Your task to perform on an android device:  Open the DigiCal App, Open the Live Raters Meeting event and select the share button to share the calendar on dbwscratch.test.id9@gmail.com.
Image 0: 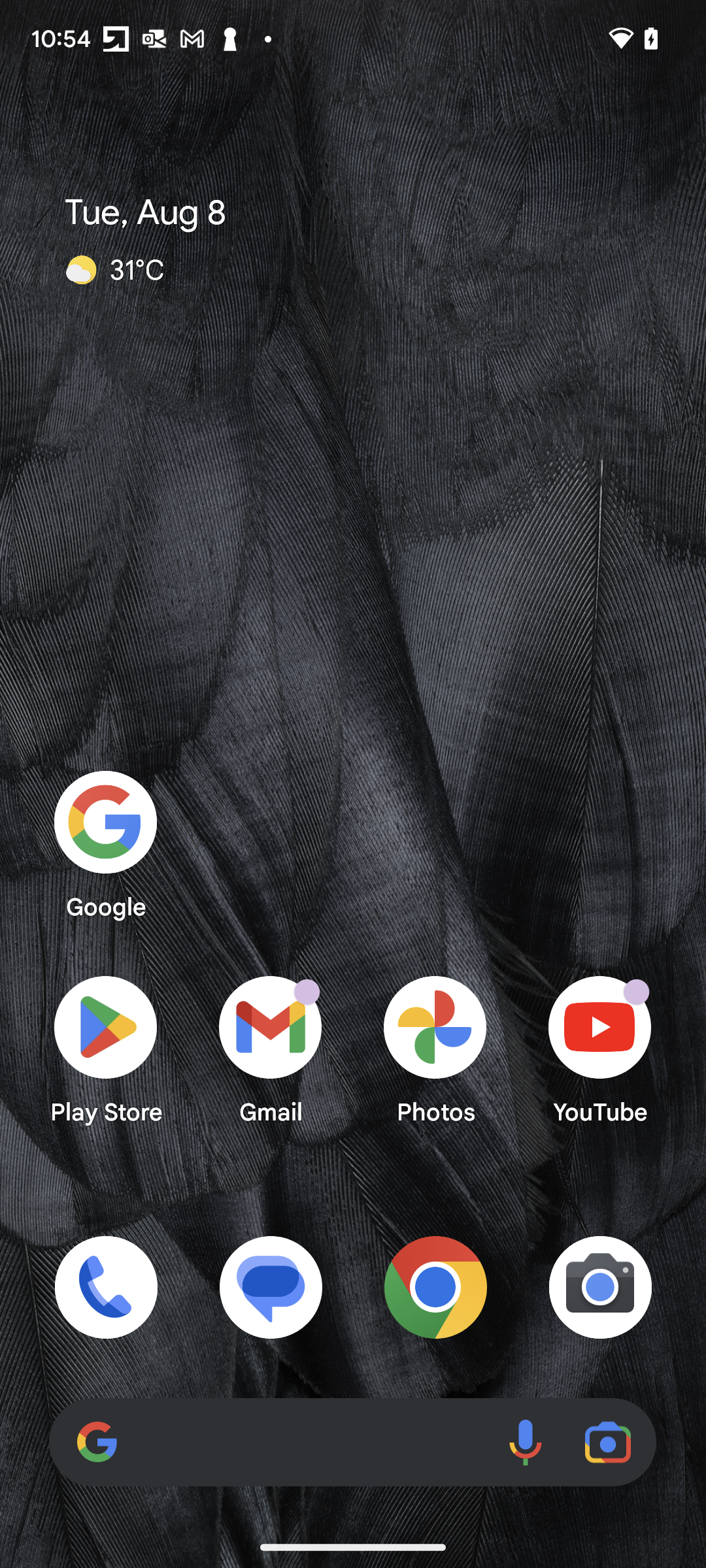
Open the DigiCal App
Step 0: open app "DigiCal"
Image 1: 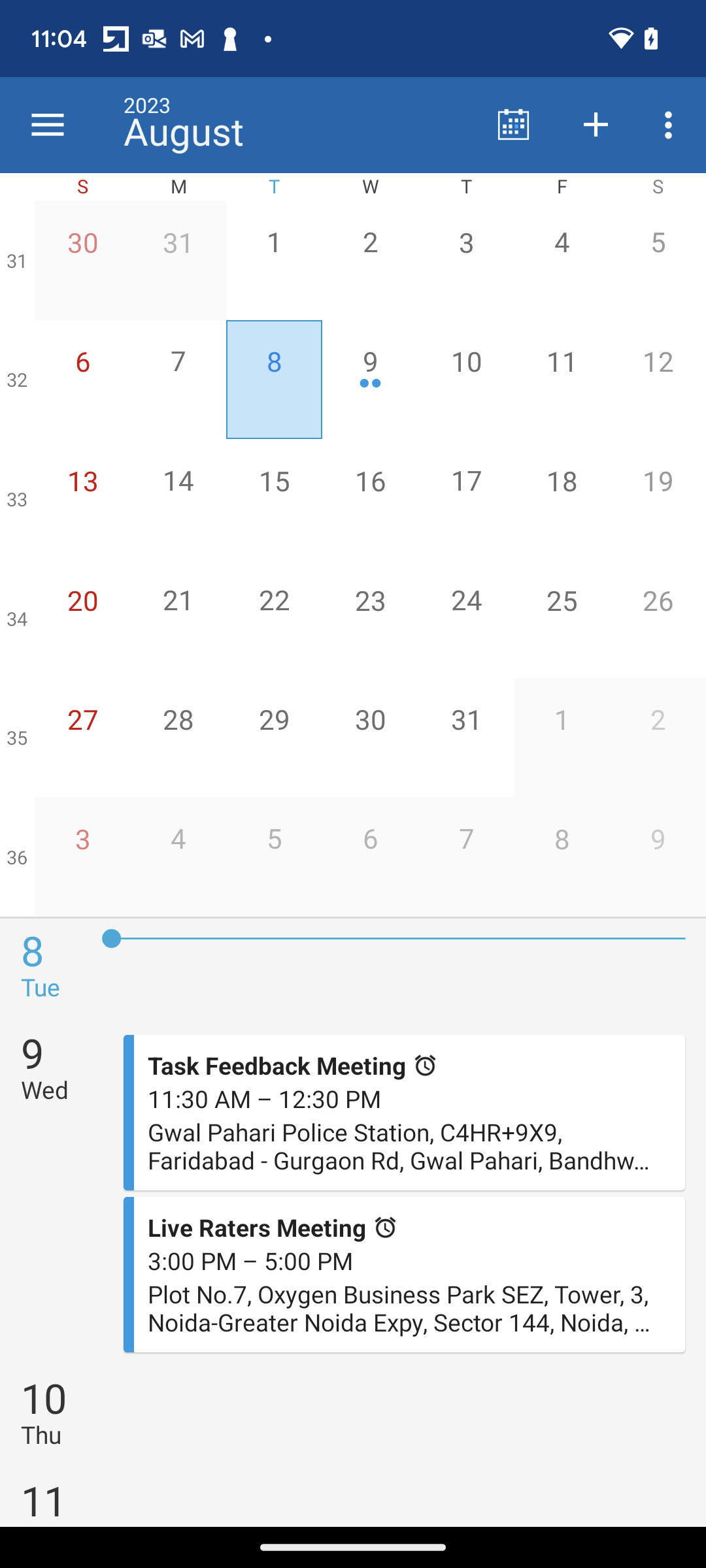
Click on the Live Raters Meeting 
Step 1: click (399, 1308)
Image 2: 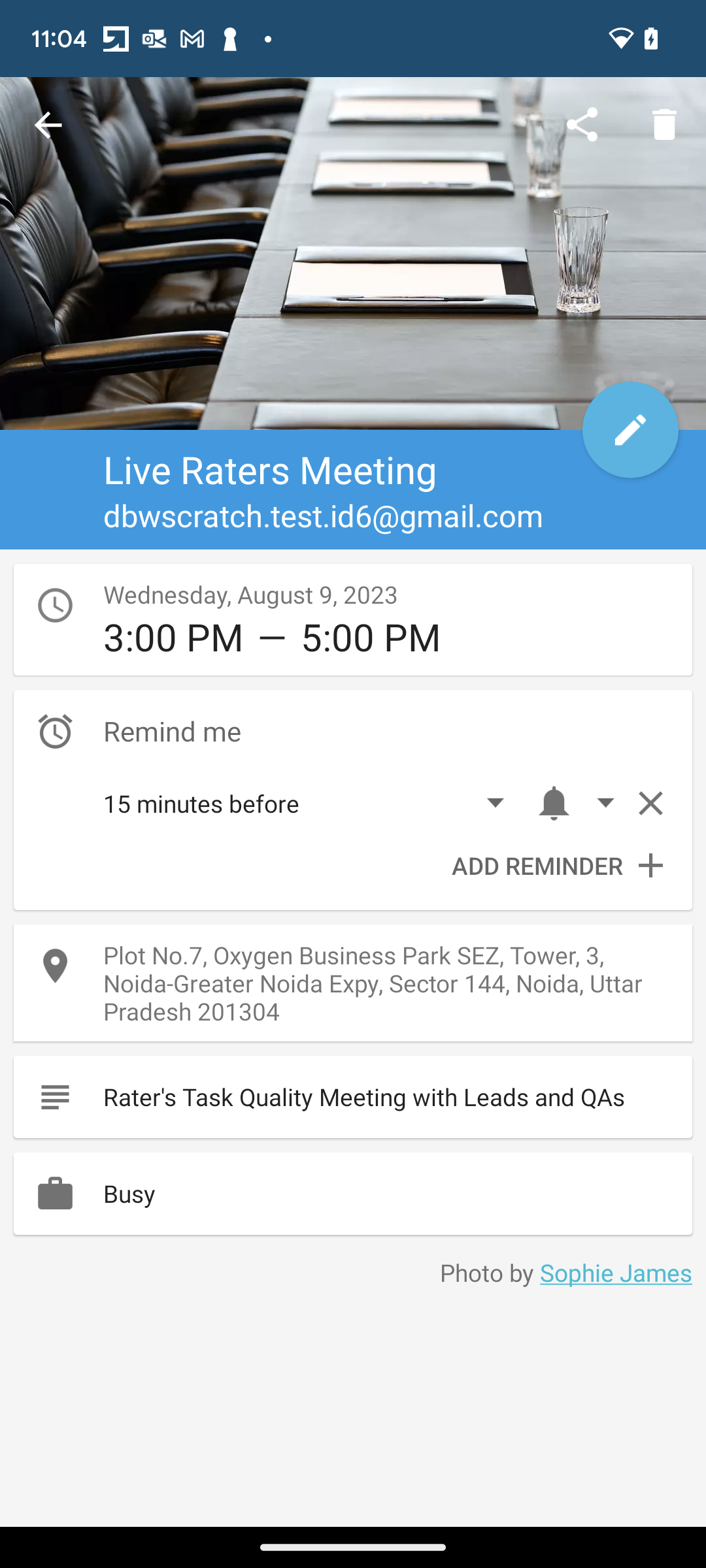
Click on the share icon in the top right corner of the screen 
Step 2: click (582, 125)
Image 3: 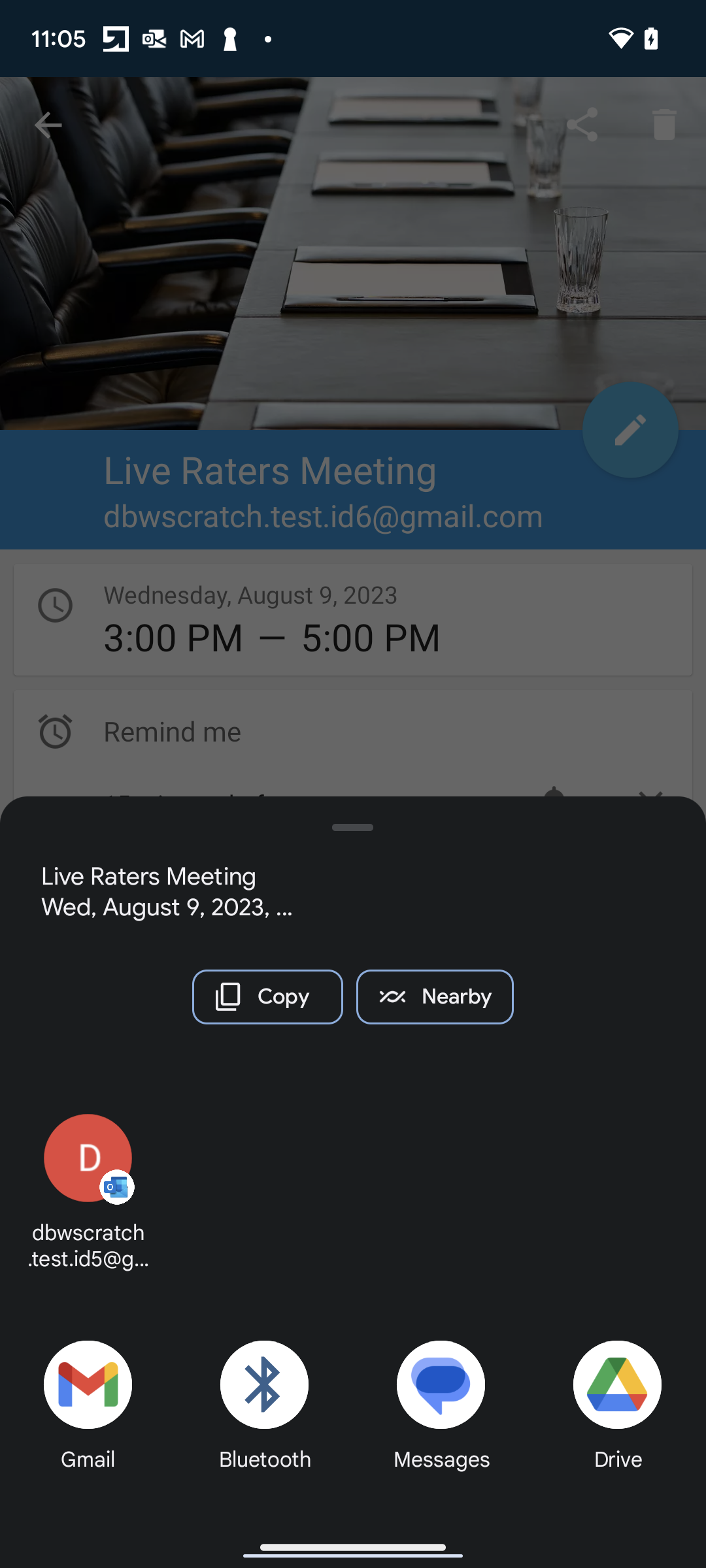
Click on the Gmail App to share the calendar
Step 3: click (92, 1396)
Image 4: 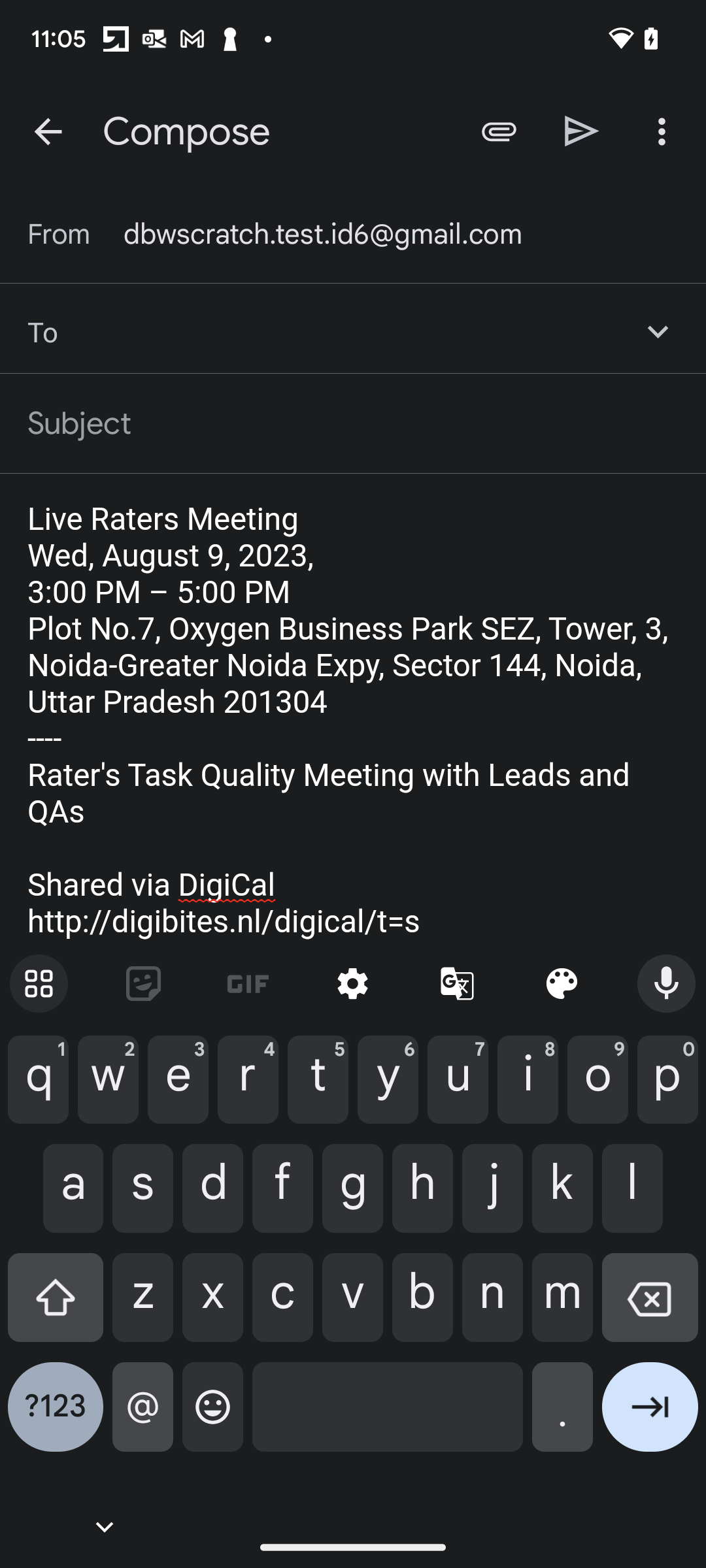
Enter the Shared Email : dbwscratch.test.id9@gmail.com
Step 4: type "dbwscratch.test.id9@gmail.com."
Image 5: 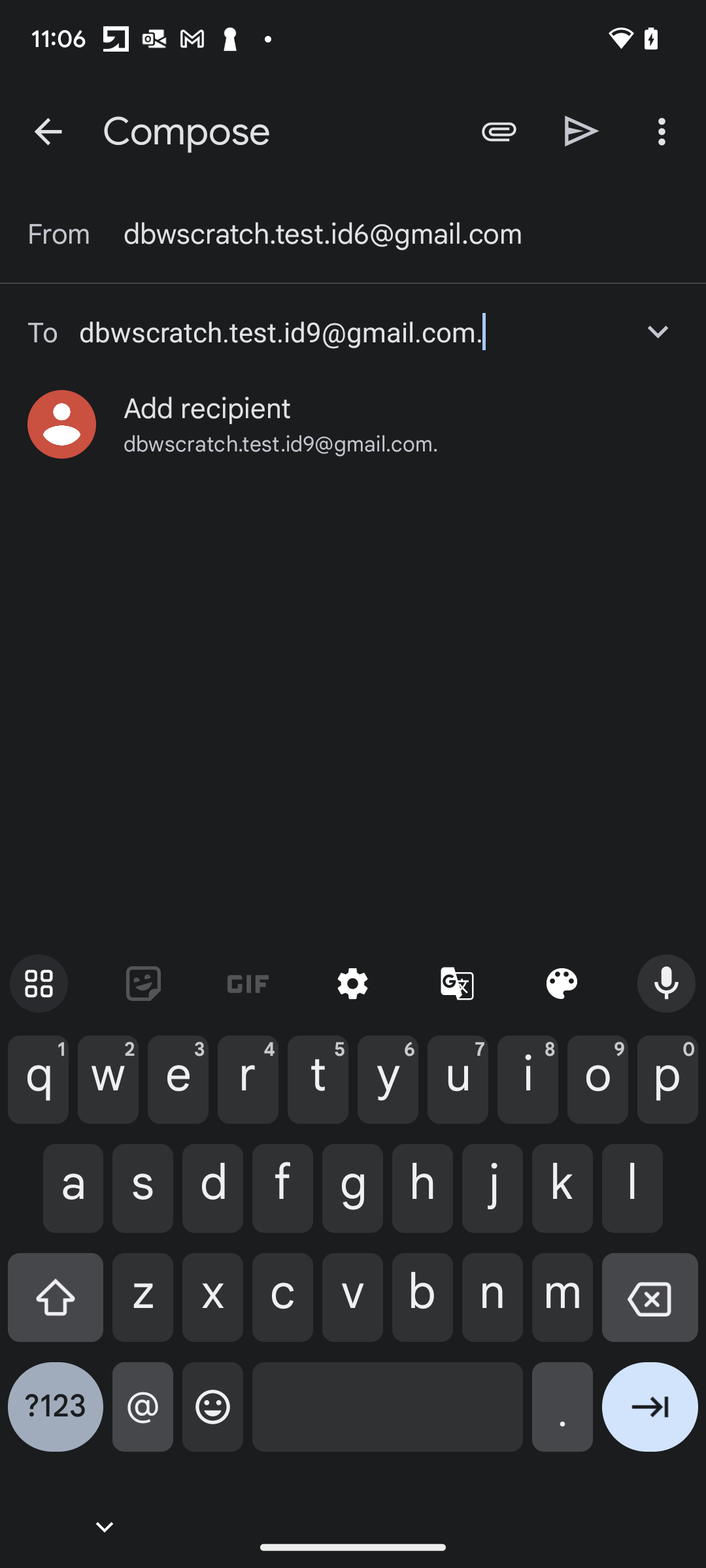
Click on the Add recipient option
Step 5: click (207, 409)
Image 6: 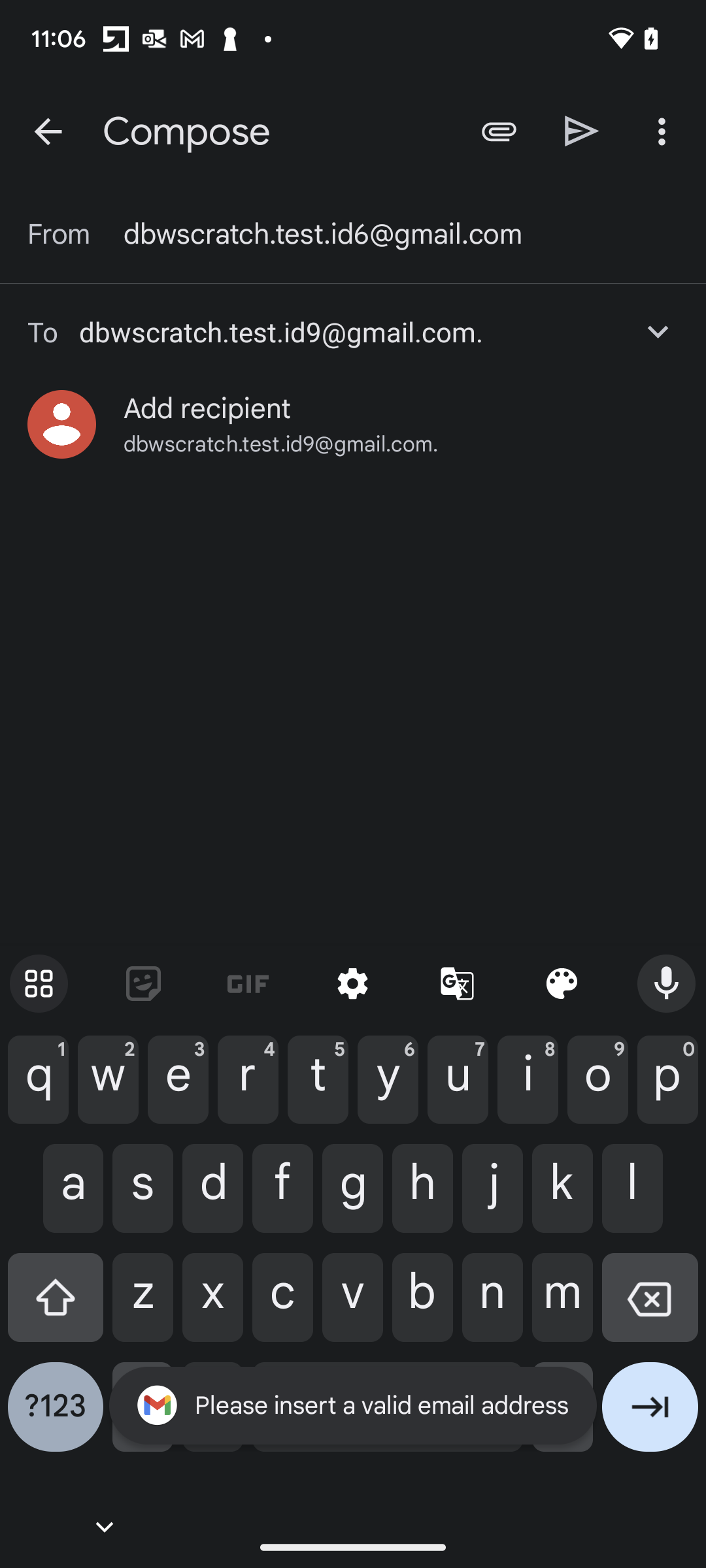
Click on the Share Icon to share the calendar
Step 6: click (582, 131)
Image 7: 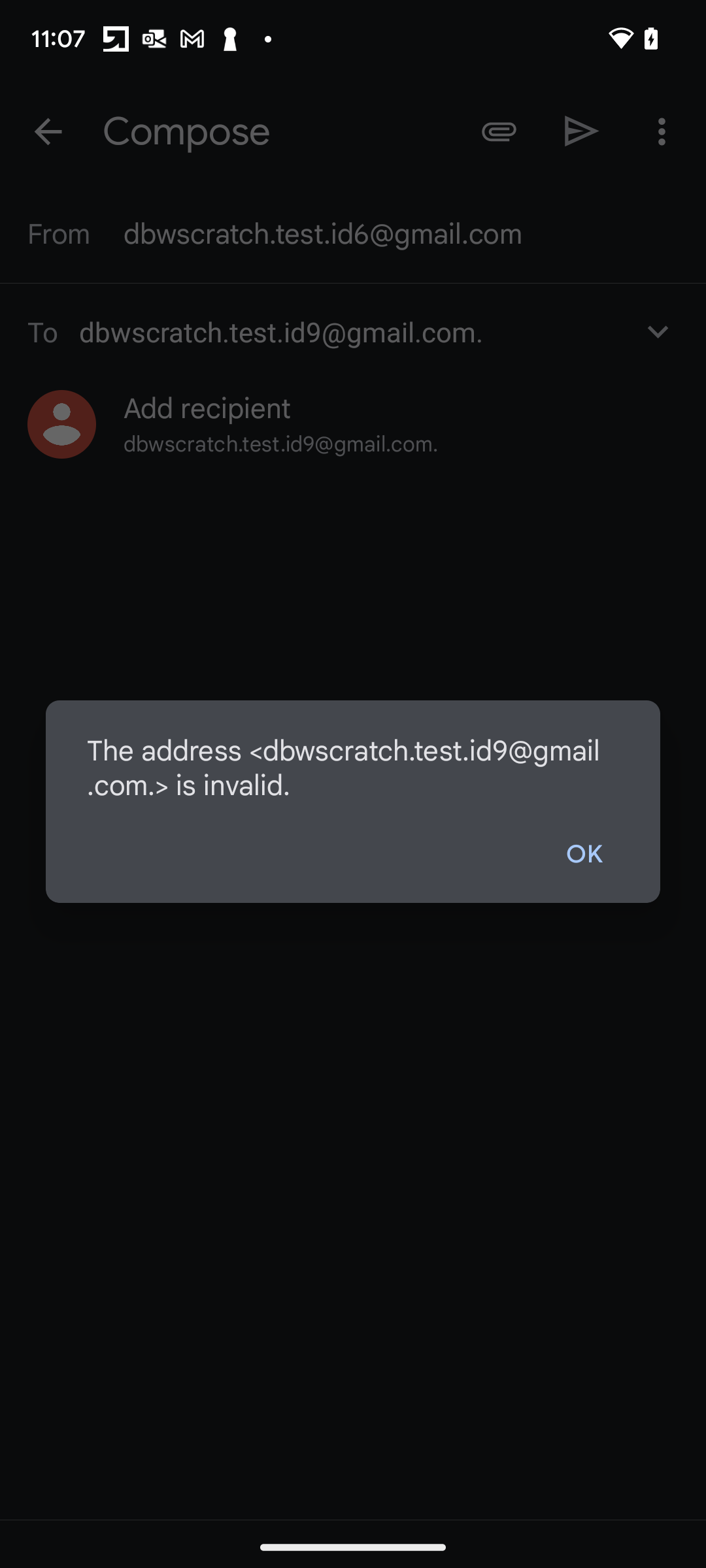
Click on the OK button 
Step 7: click (584, 855)
Image 8: 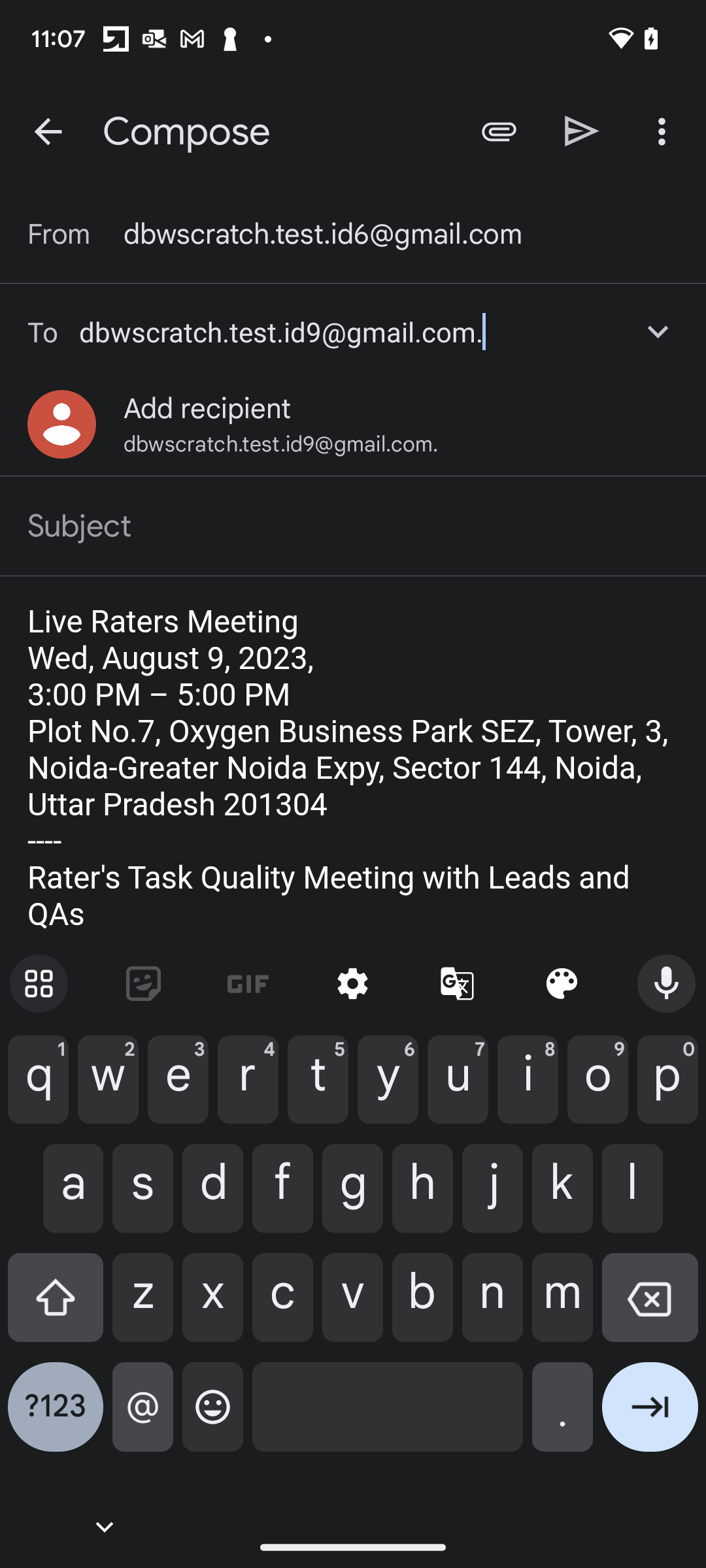
click on the Share icon 
Step 8: click (582, 131)